Your task to perform on an android device: Share a copy of the DIY tool kit file with my brother Tiago at tiago121@gmail.com via the Google Drive app.
Image 0: 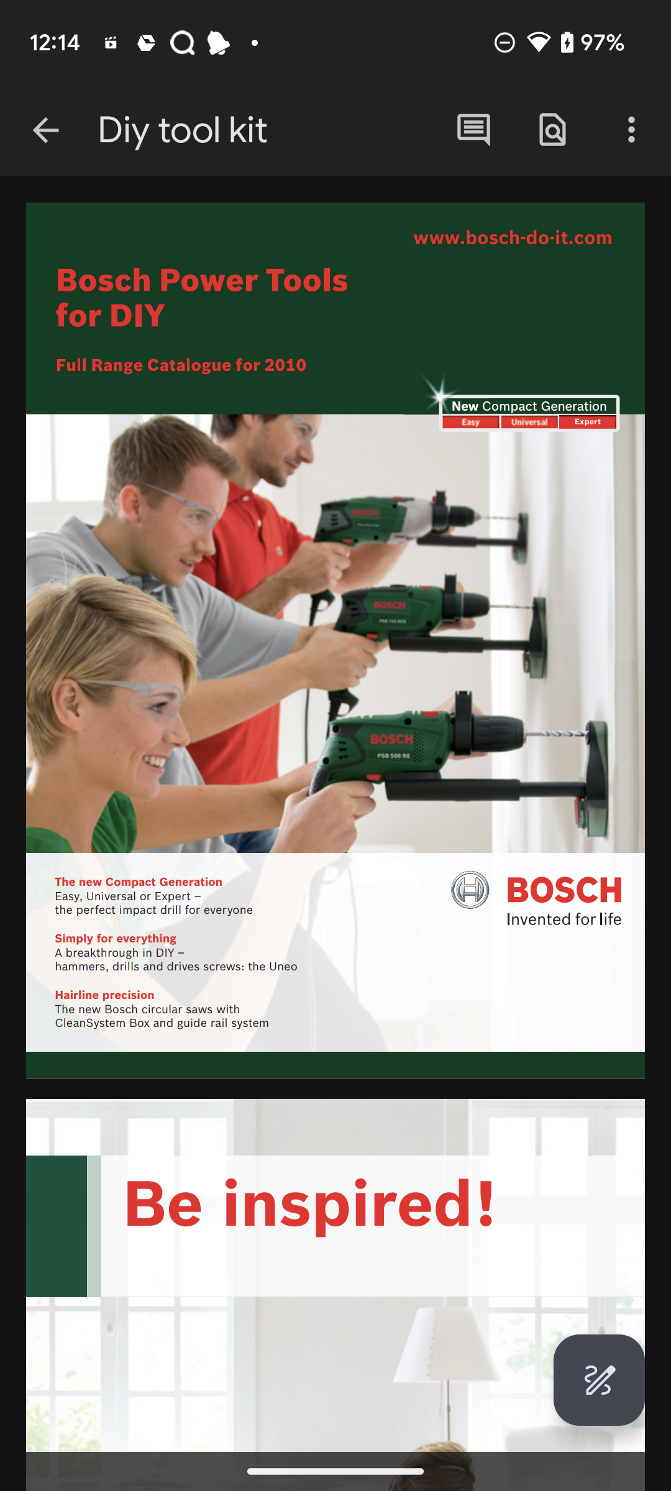
Click on the three dot icon at the top right corner of the screen
Step 0: click (631, 130)
Image 1: 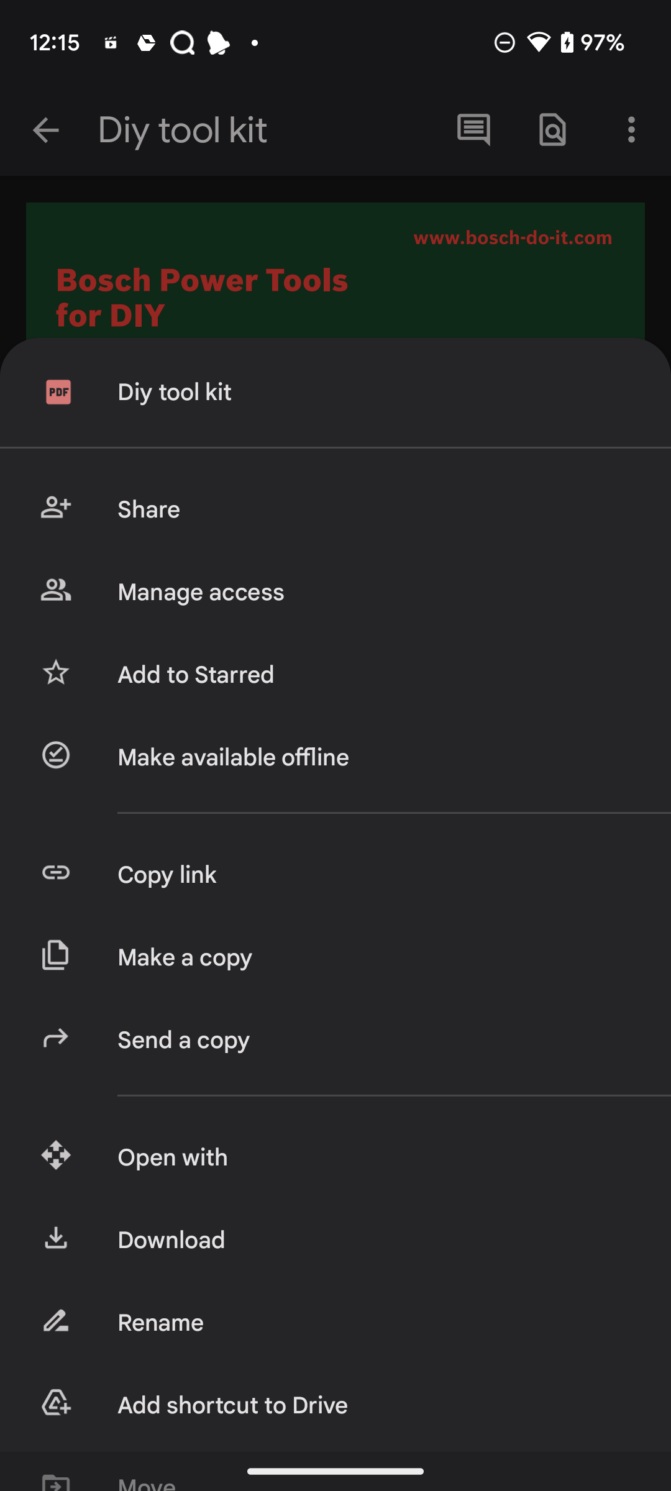
Click on Send a copy option
Step 1: click (374, 1040)
Image 2: 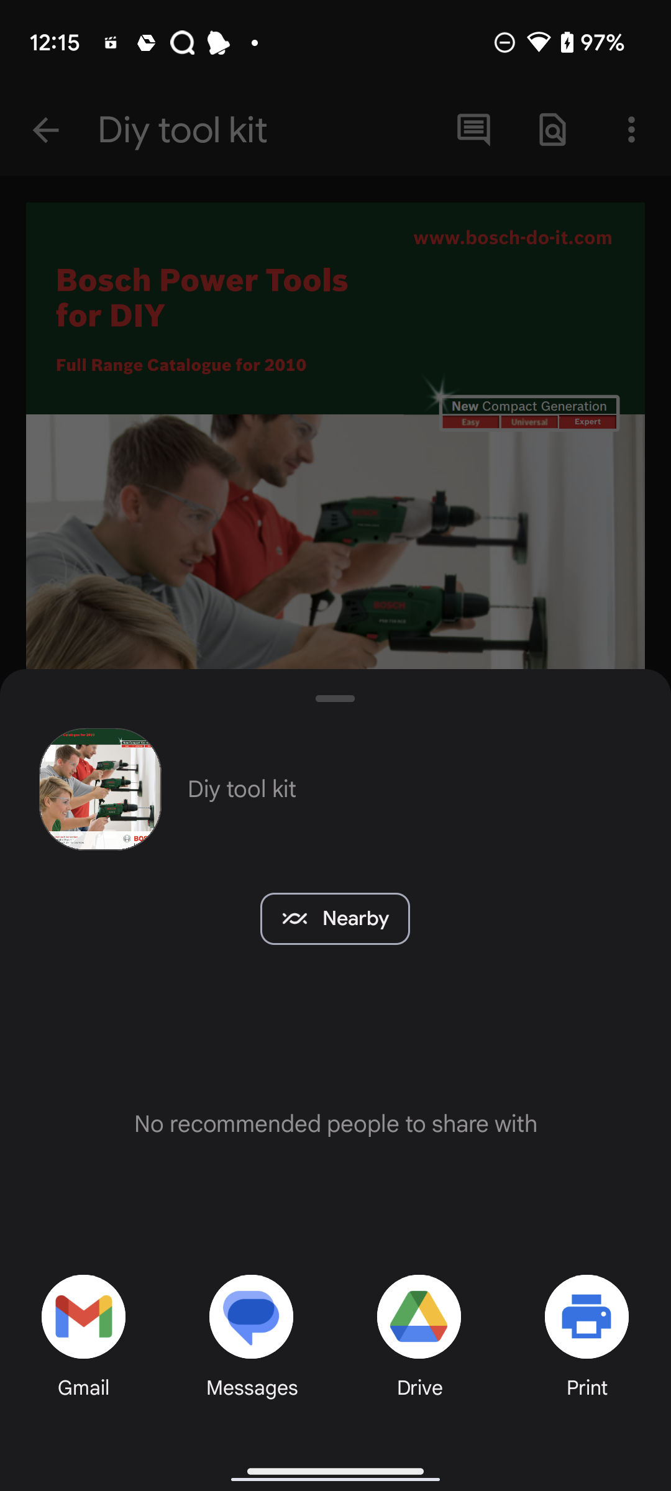
Click on Gmail option
Step 2: click (79, 1316)
Image 3: 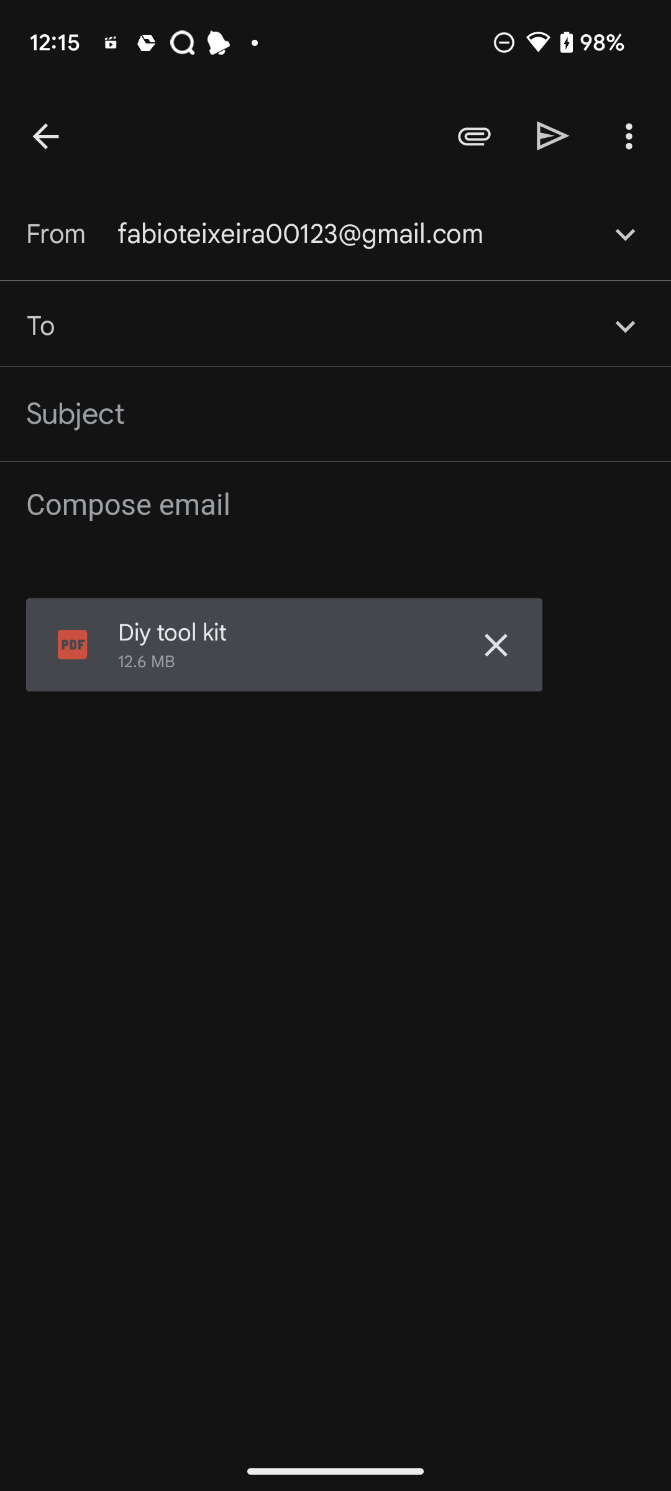
Add recipient as tiago121@gmail.com
Step 3: type "tiago121@gmail.com"
Image 4: 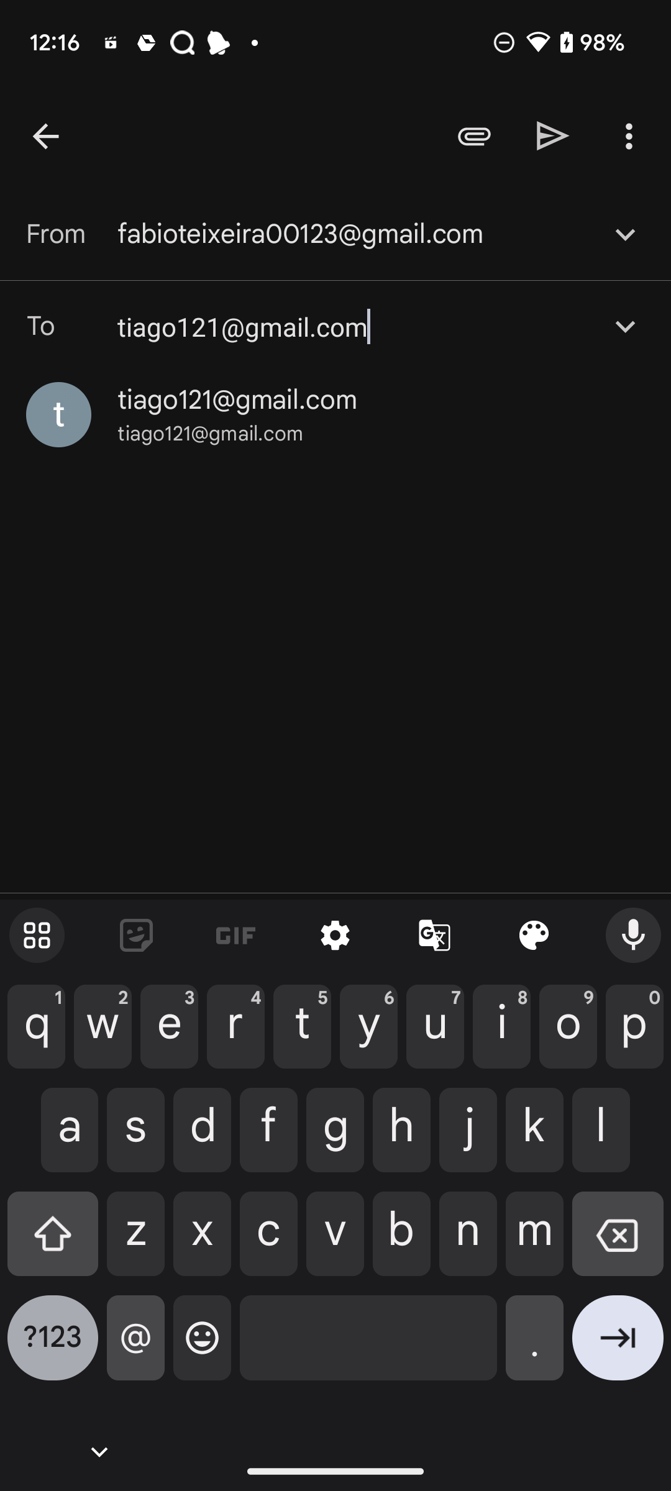
click on tiago121@gmail.com
Step 4: click (237, 399)
Image 5: 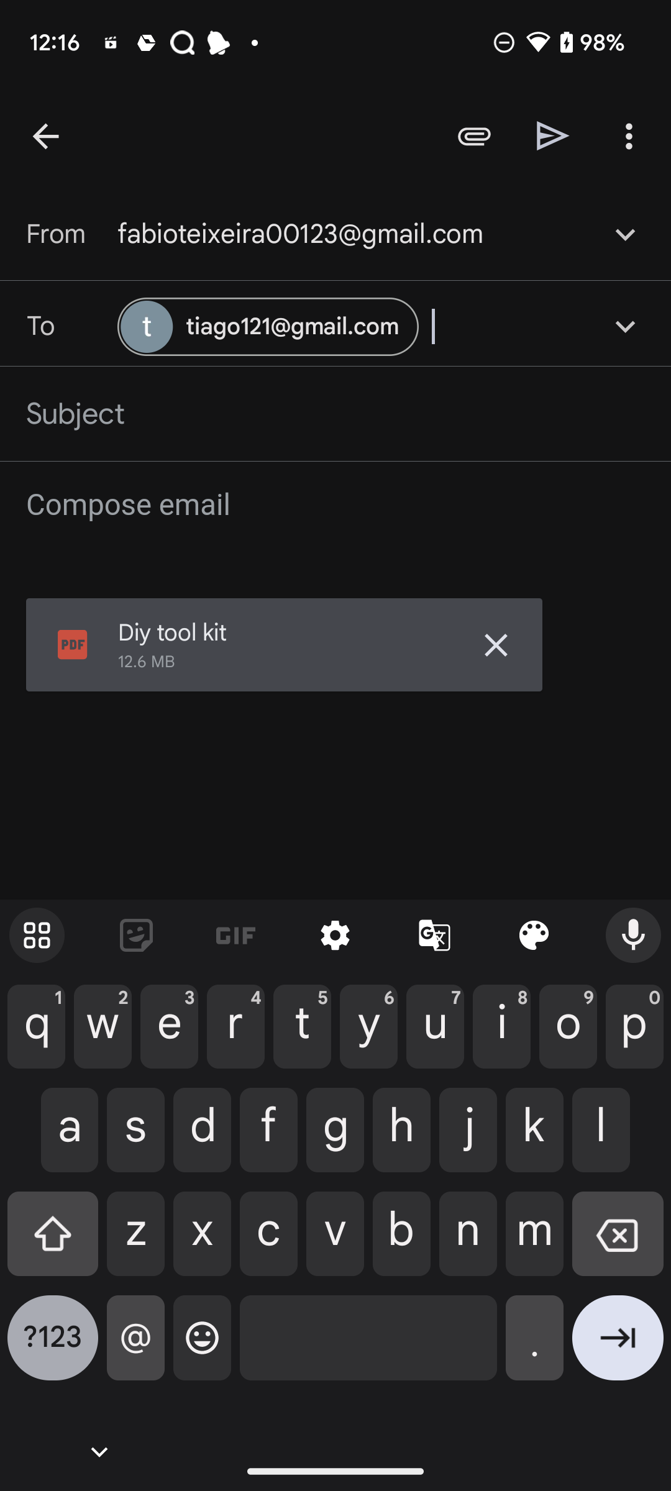
Click on the send icon at the top right corner of the screen
Step 5: click (553, 135)